Your task to perform on an android device: Open the SoundCloud app & see the Hip-hop genre playlist
Image 0: 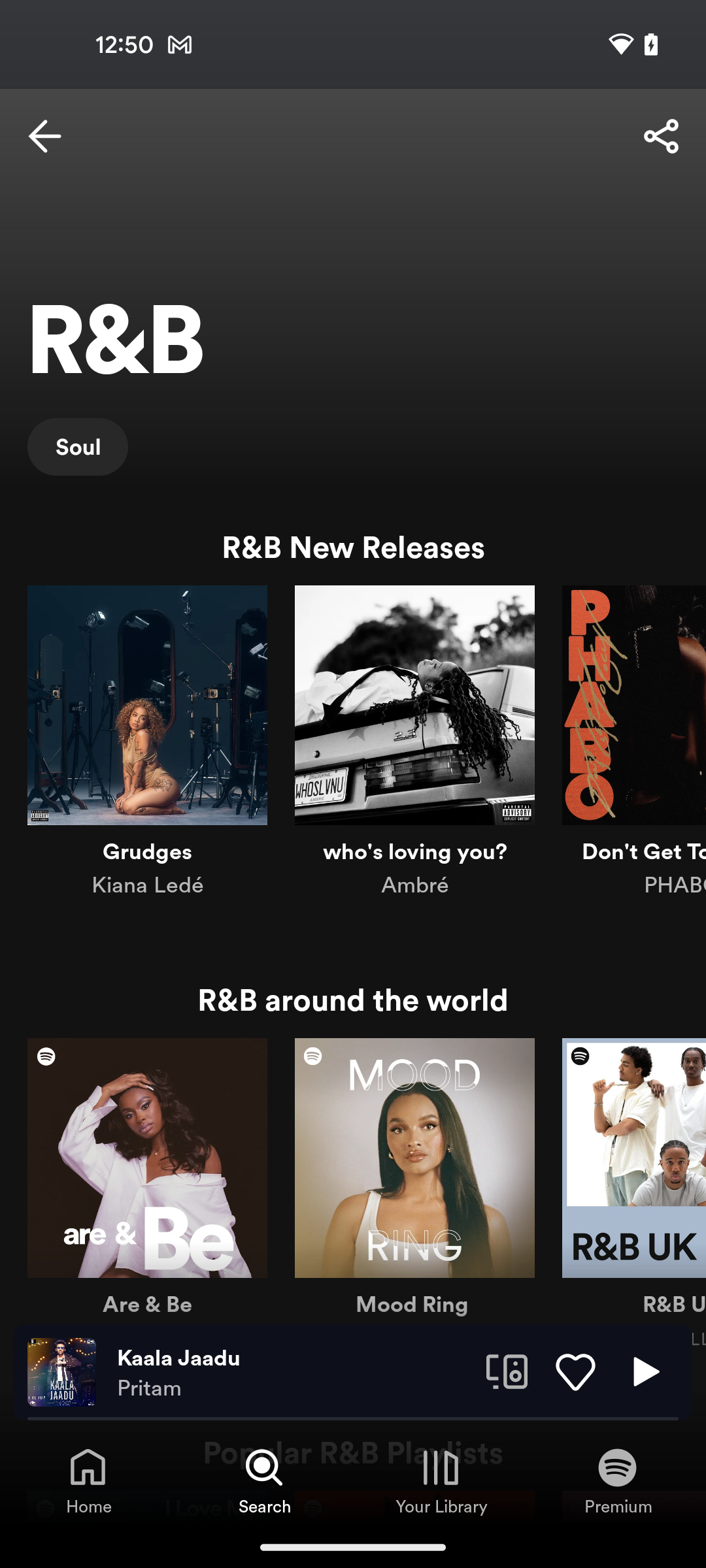
open the SoundCloud app
Step 0: open app "SoundCloud"
Image 1: 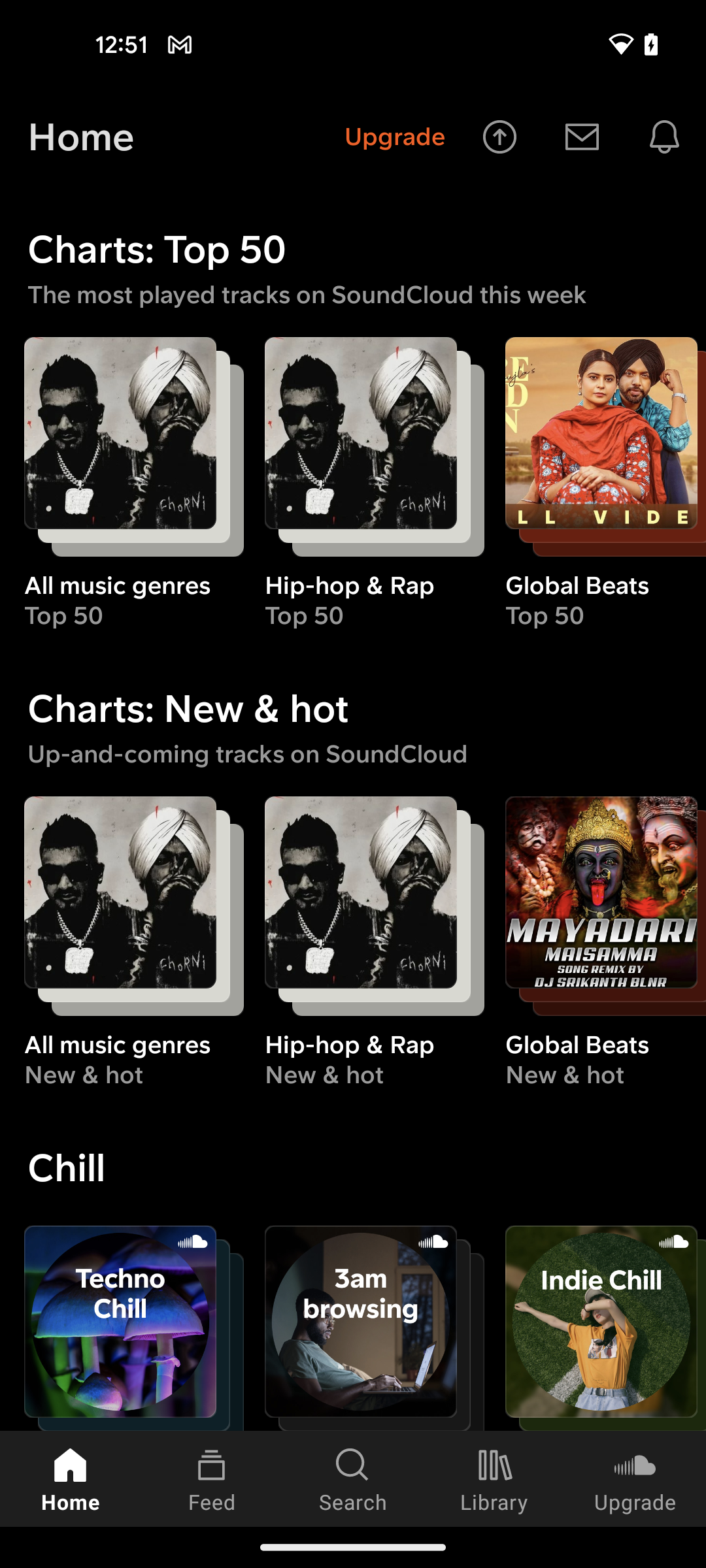
select the Hip-Hop & Rap genre playlist
Step 1: click (353, 894)